Your task to perform on an android device: Maria wants to see the latest pictures of my Office, share the recent picture to her on Gmail at maria.rossi1993@gmail.com
Image 0: 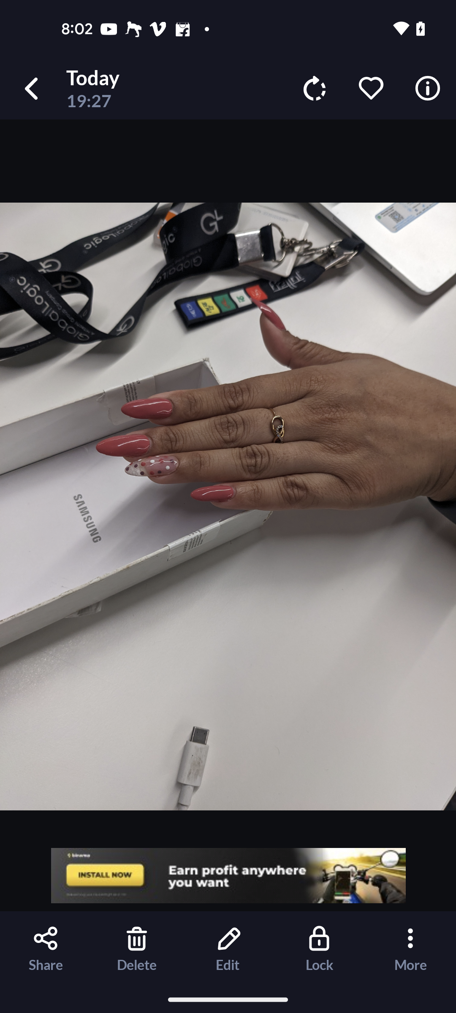
Click on the Share button at the bottom left corner of the screen
Step 0: click (42, 936)
Image 1: 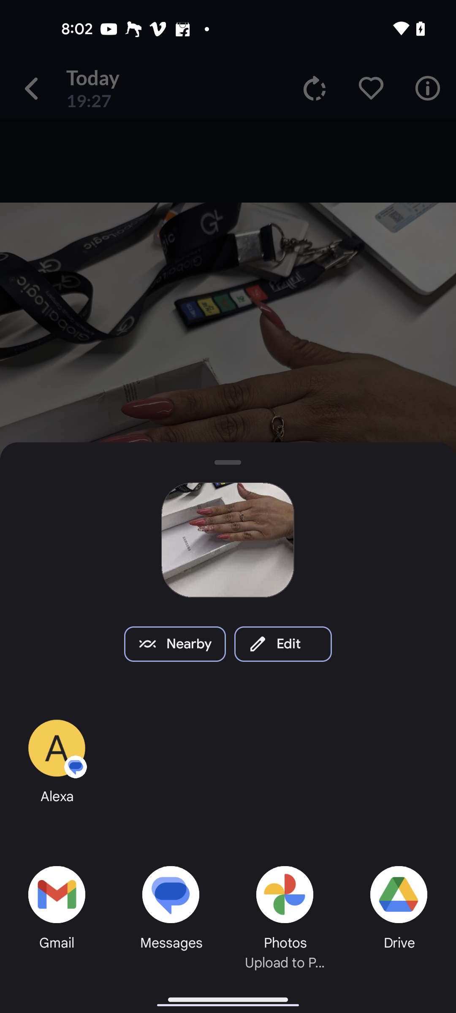
Select Gmail for sharing the picture
Step 1: click (49, 887)
Image 2: 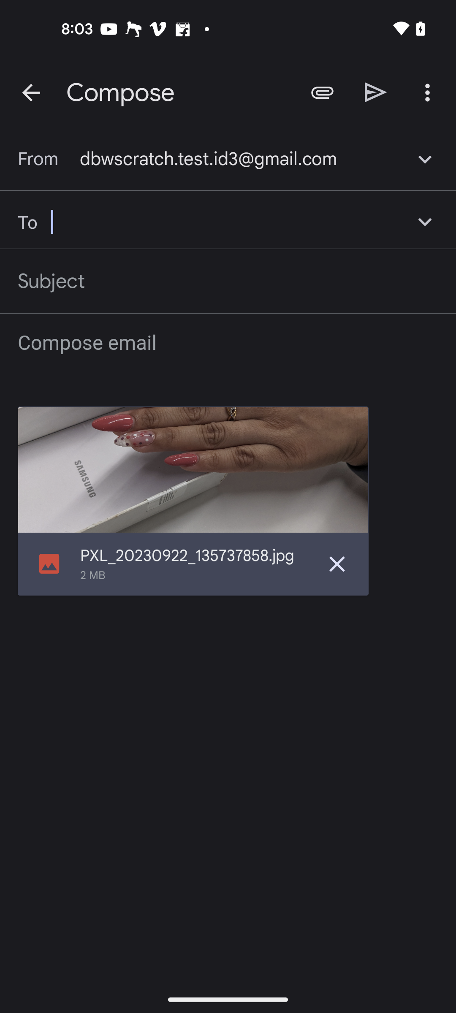
Enter the recipient mail id as maria.rossi1993@gmail.com
Step 2: type "maria.rossi1993@gmail.com"
Image 3: 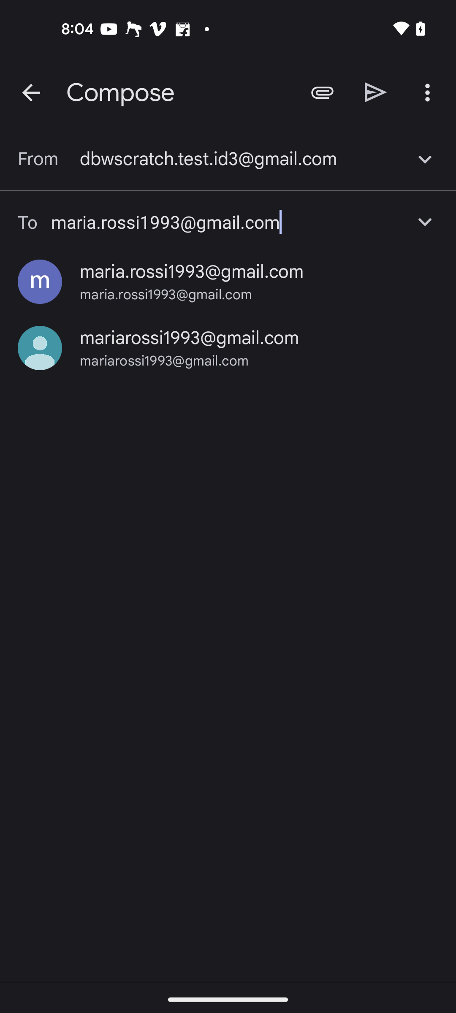
Select the first resulted mail id
Step 3: click (192, 271)
Image 4: 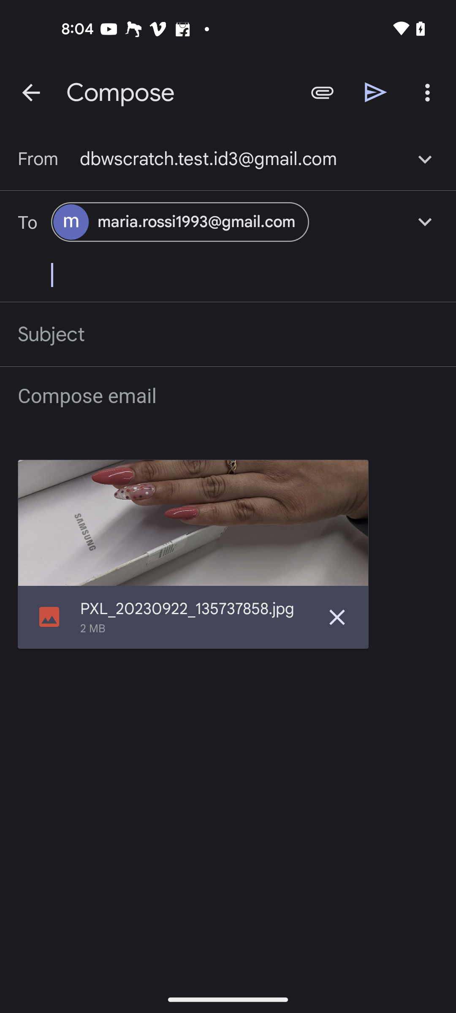
Click on the Send button
Step 4: click (376, 92)